Your task to perform on an android device: On the Adidas  app, filter the search for shoes  by the Sportswear brand.
Image 0: 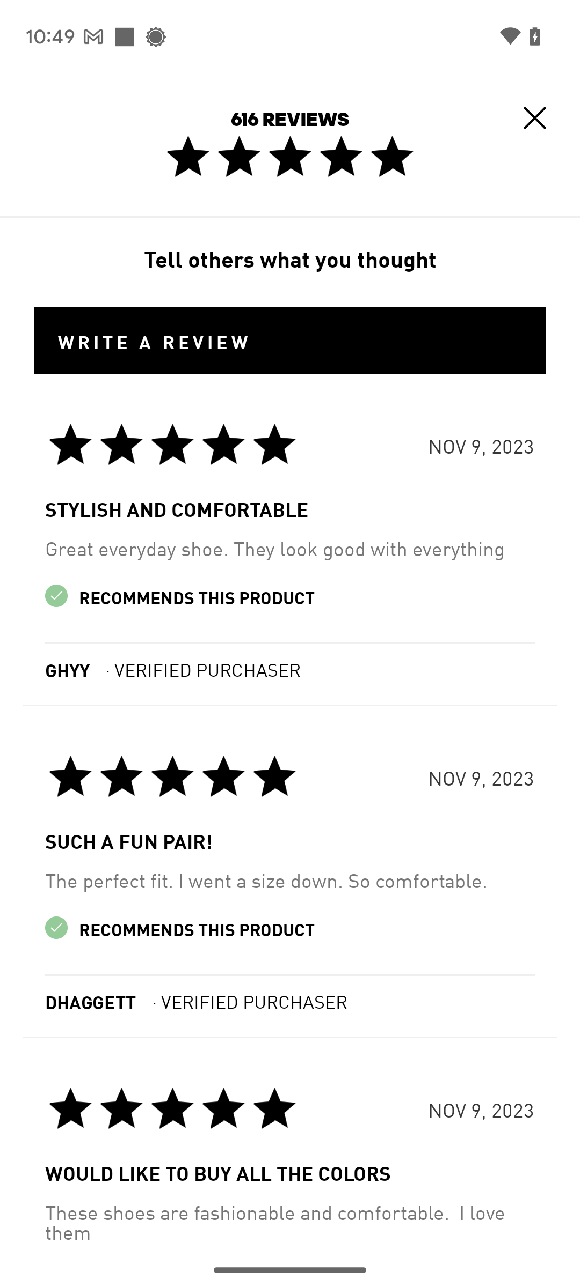
Go back to search results.
Step 0: press back button
Image 2: 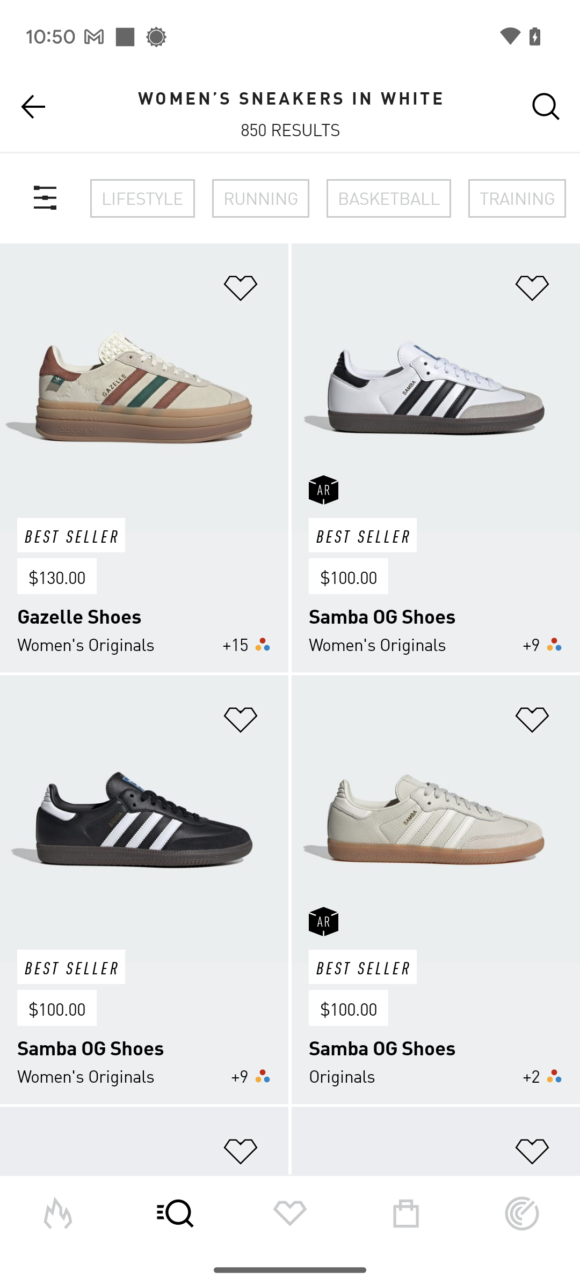
Click on the filter icon at the top-left of the products.
Step 2: click (45, 198)
Image 3: 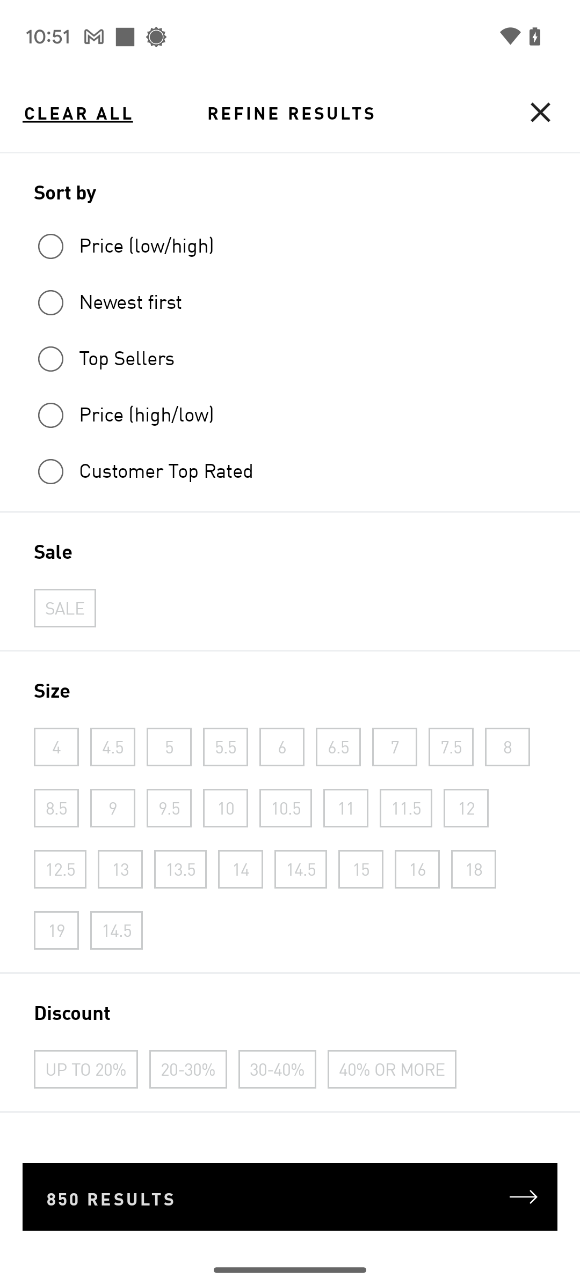
Scroll up until you find the brand filter.
Step 3: scroll down
Image 4: 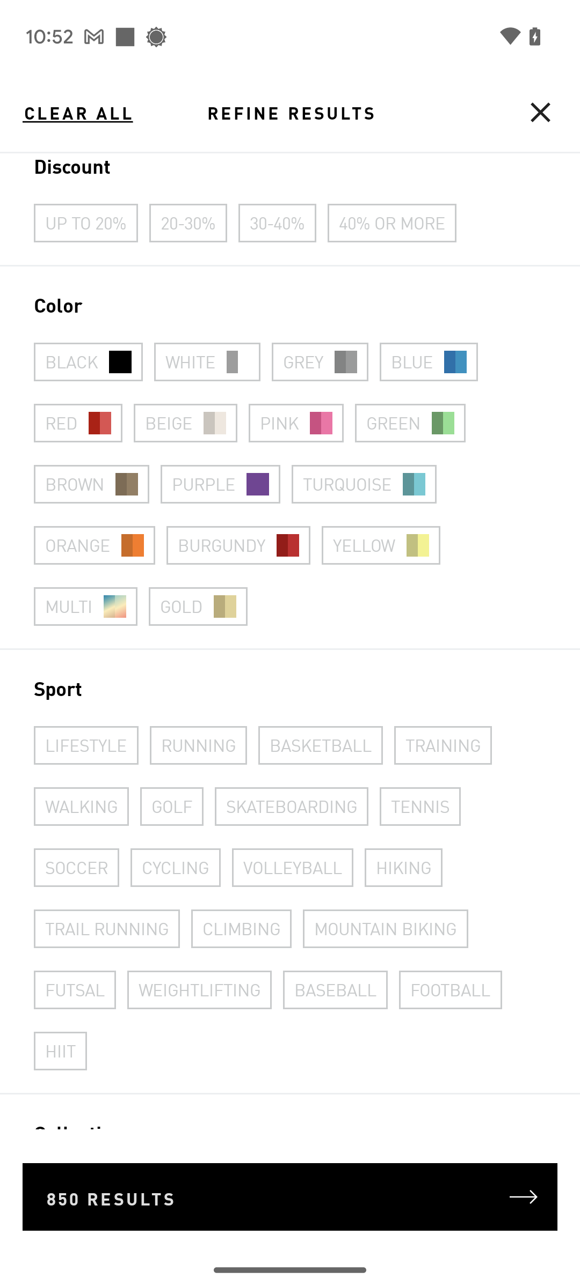
Scroll up until you find the brand filter.
Step 4: scroll down
Image 5: 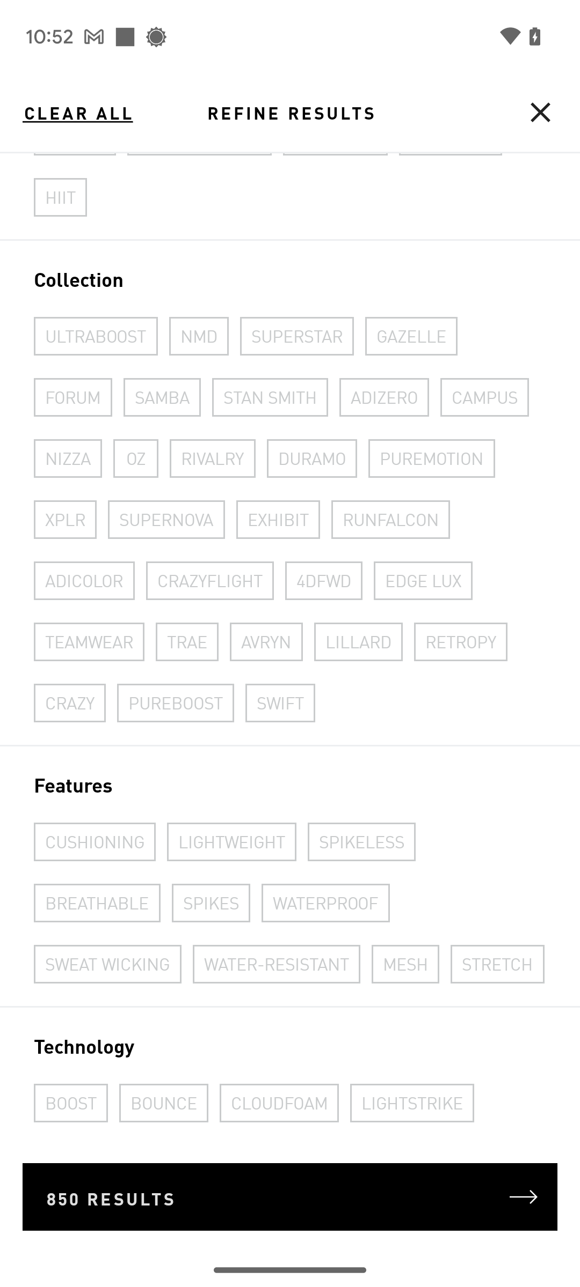
Scroll up until you find the brand filter.
Step 5: scroll down
Image 6: 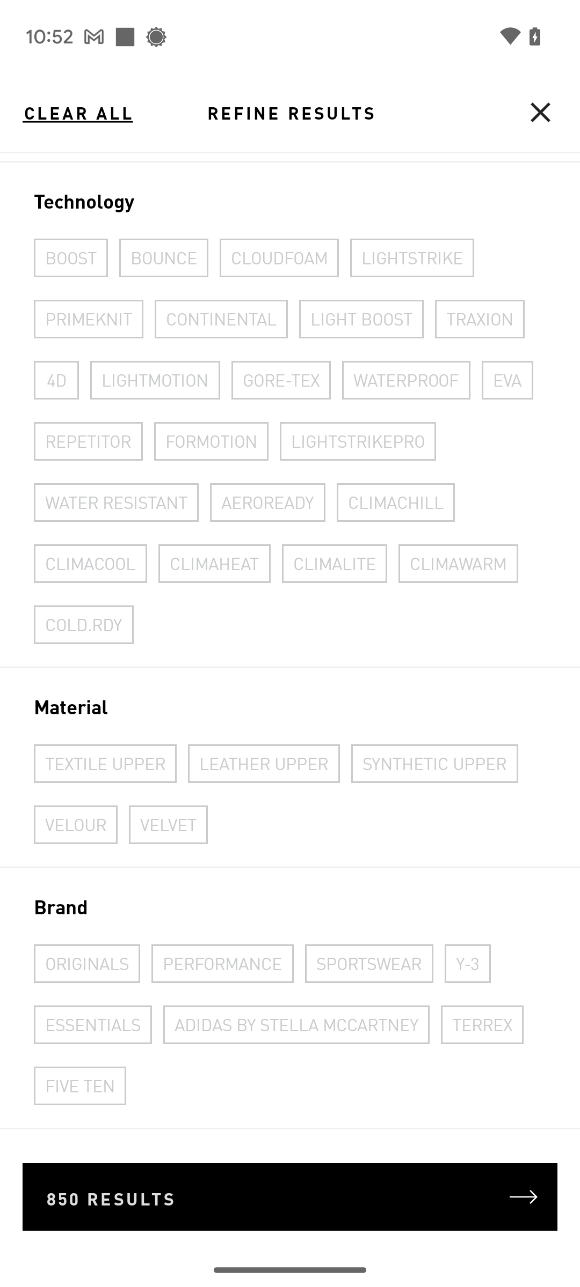
Click on Sportswear.
Step 6: click (369, 962)
Image 7: 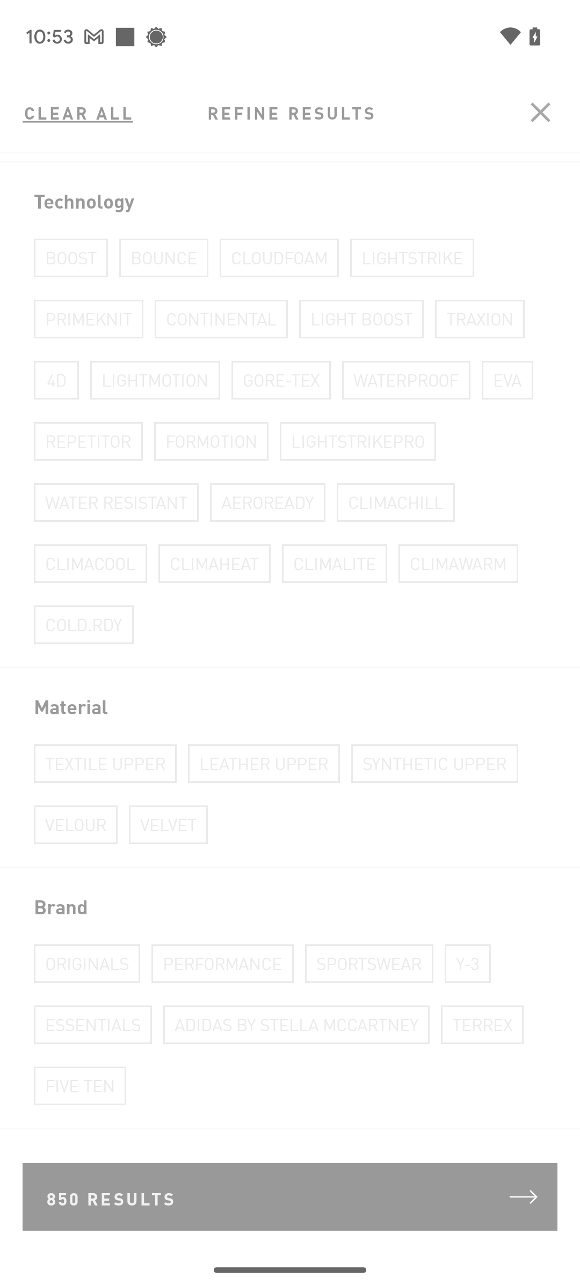
Click on Sportswear.
Step 7: wait
Image 8: 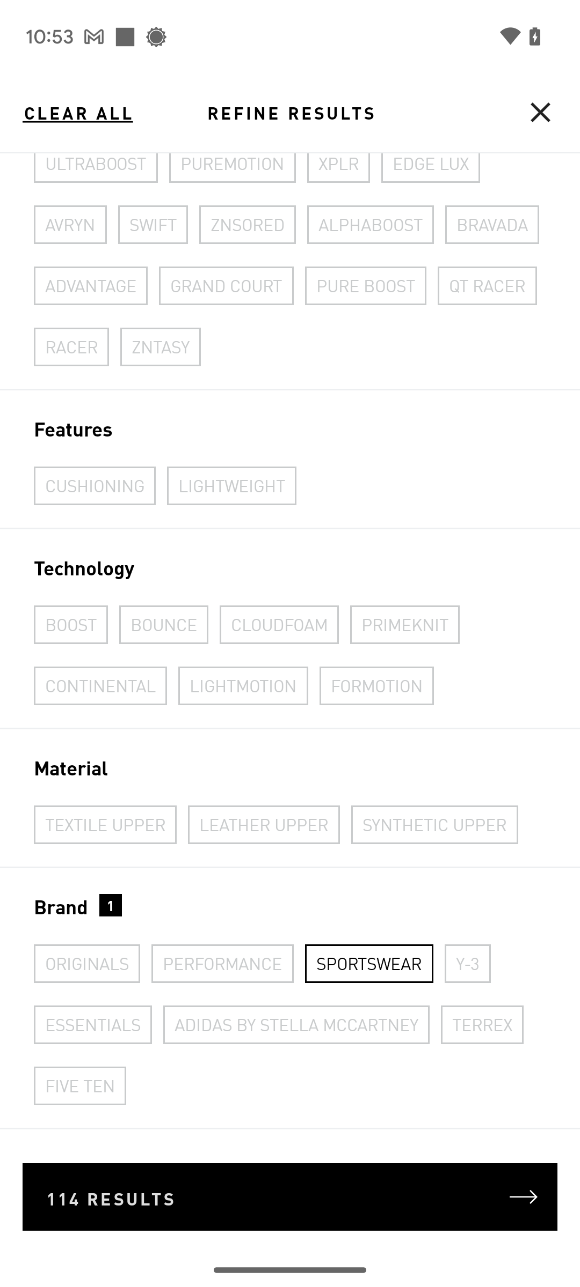
Click on the results at the bottom of the screen.
Step 8: click (290, 1197)